Your task to perform on an android device: I would like to choose Lavender flowers to give to my friend Abdul Karim on 21st of December on his birthday on the 1800 Flowers app.
Image 0: 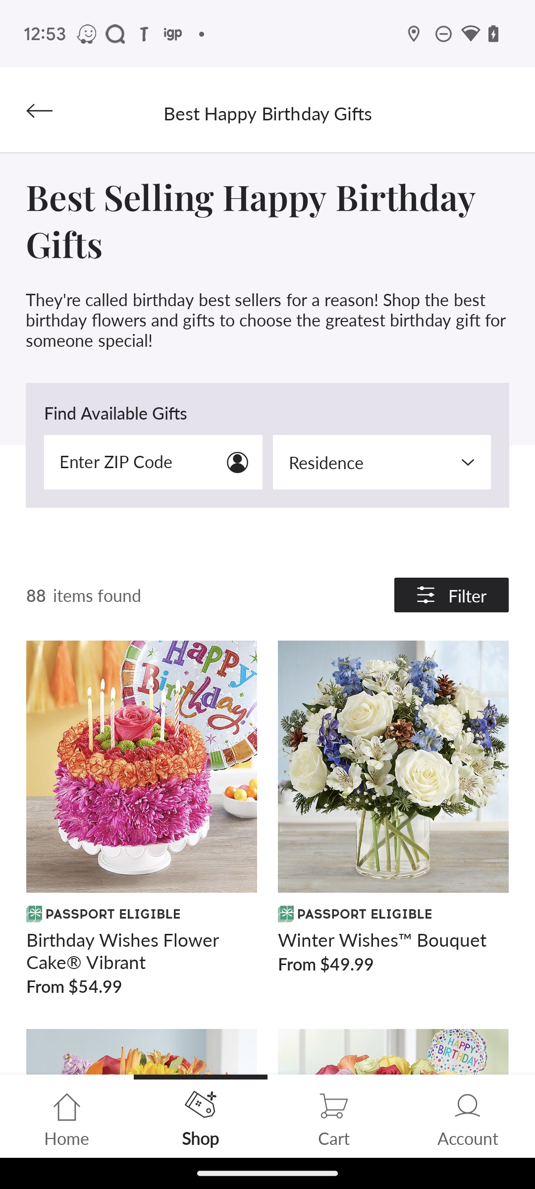
Swipe up to view lavender flower option.
Step 0: scroll down
Image 1: 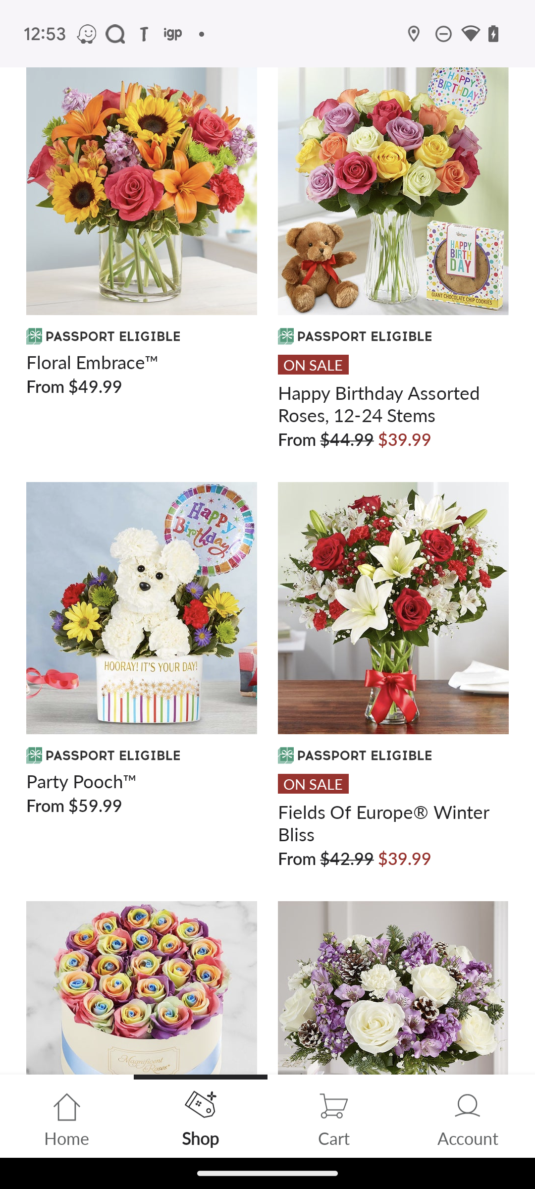
Swipe up to view lavender flower option.
Step 1: scroll down
Image 2: 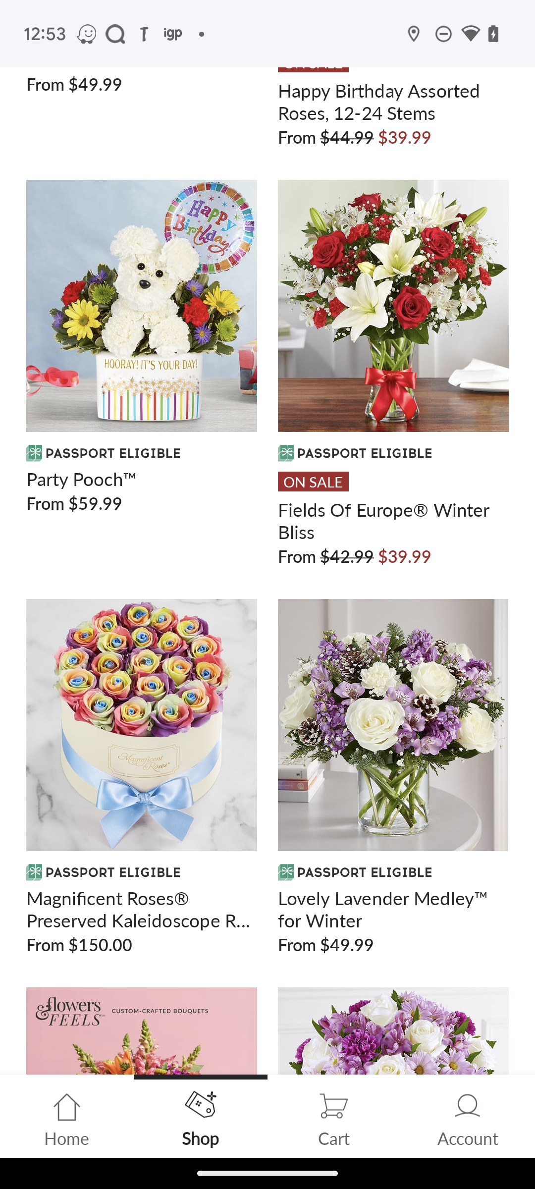
Click on the Lovely Lavender Medley.
Step 2: click (393, 777)